Your task to perform on an android device: I need to visit Edinburgh again on oct 21st, so i want to search for a hotel for my stay.
Image 0: 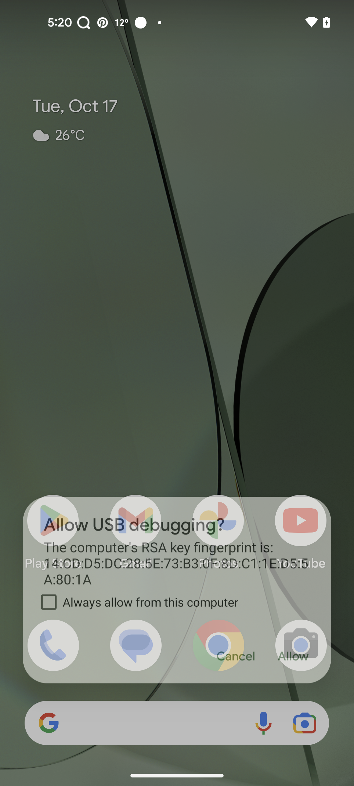
Step 0: wait
Image 1: 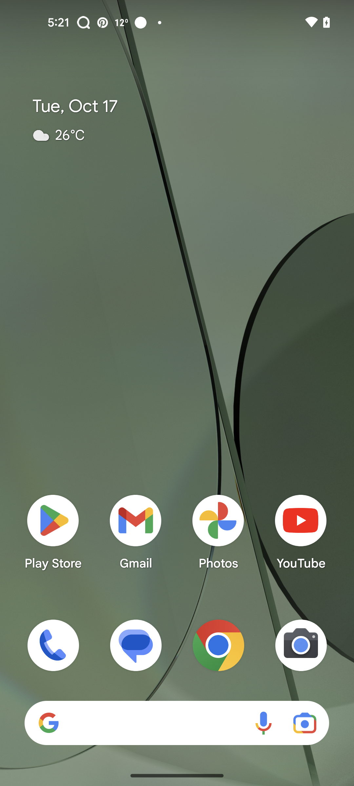
Open booking.com app.
Step 1: open app "Booking.com"
Image 2: 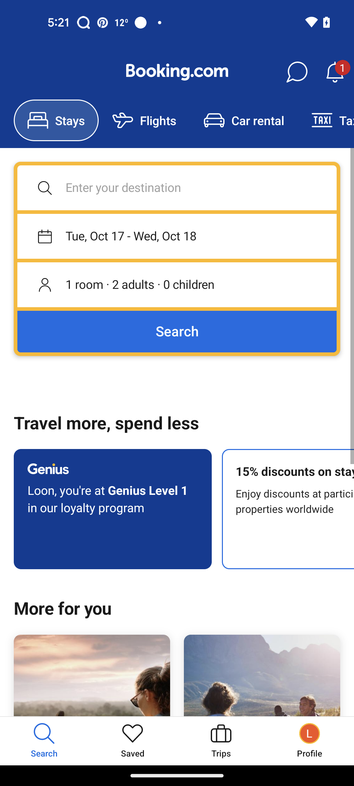
Click on date option.
Step 2: click (177, 236)
Image 3: 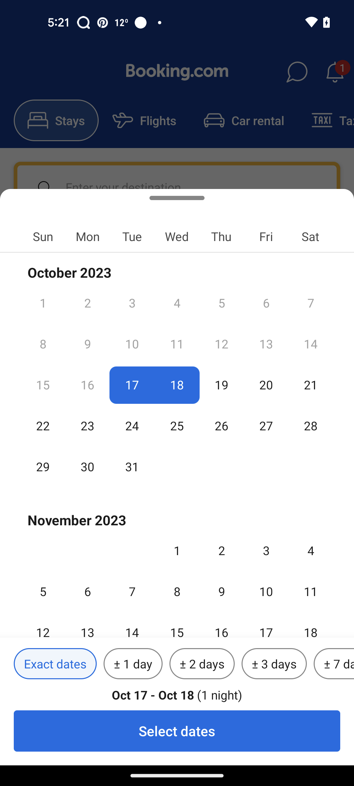
Click on 21.
Step 3: click (310, 378)
Image 4: 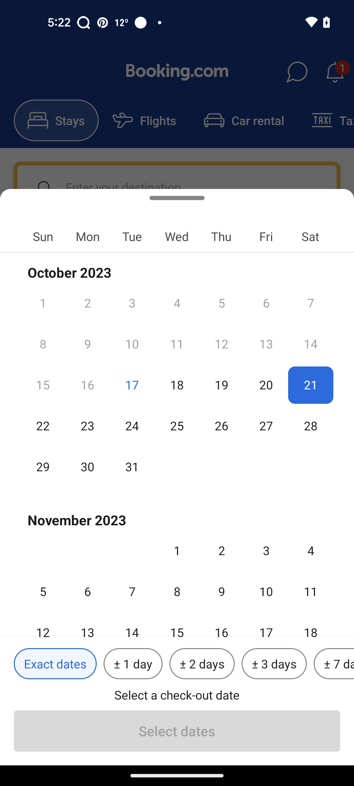
Click on 22 as check-out date.
Step 4: click (43, 416)
Image 5: 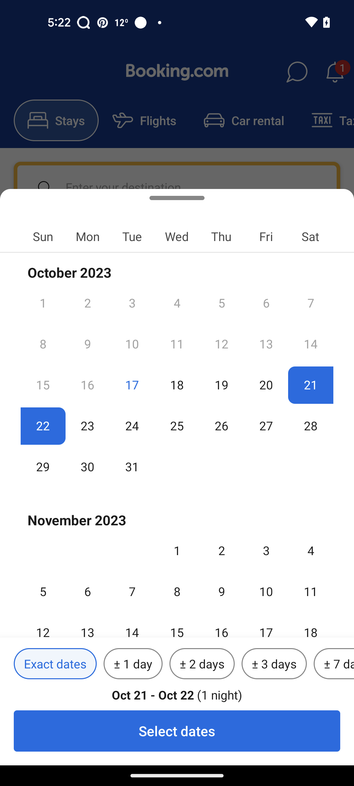
Click on select dates option on the bottom of the screen.
Step 5: click (177, 731)
Image 6: 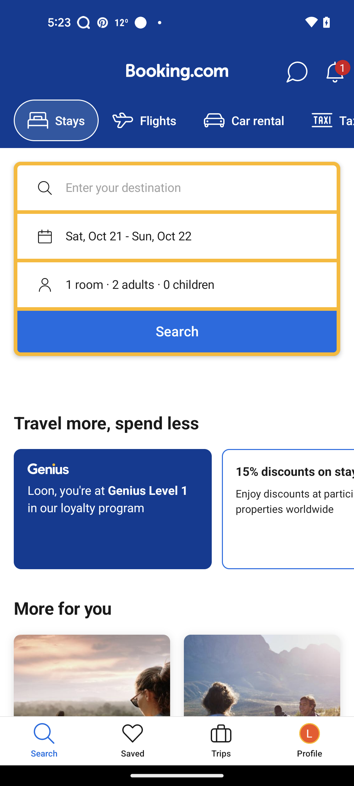
Click on enter your destination text box.
Step 6: click (177, 188)
Image 7: 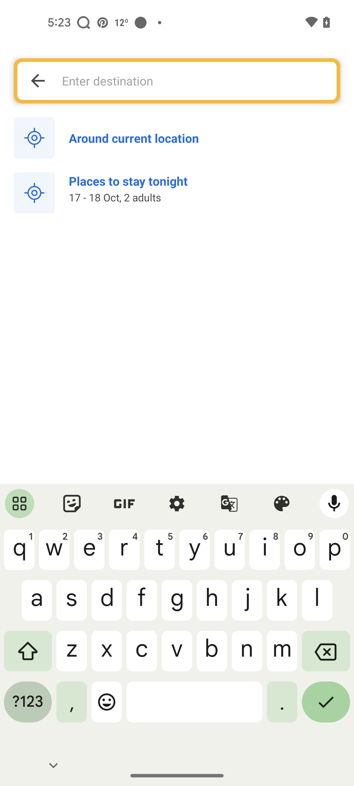
Enter Edinburgh in text box.
Step 7: type "Edinburgh"
Image 8: 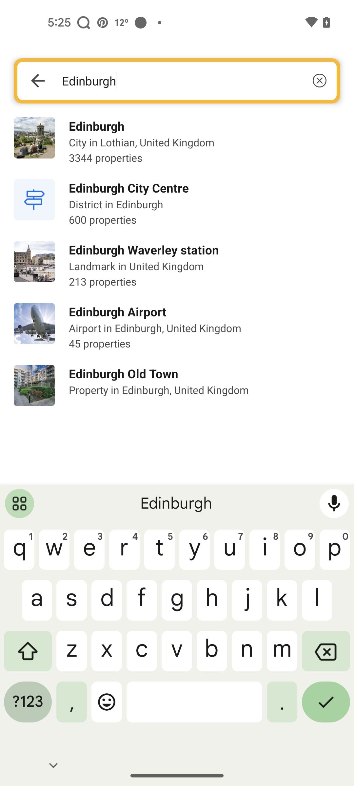
Click on the first option.
Step 8: click (97, 126)
Image 9: 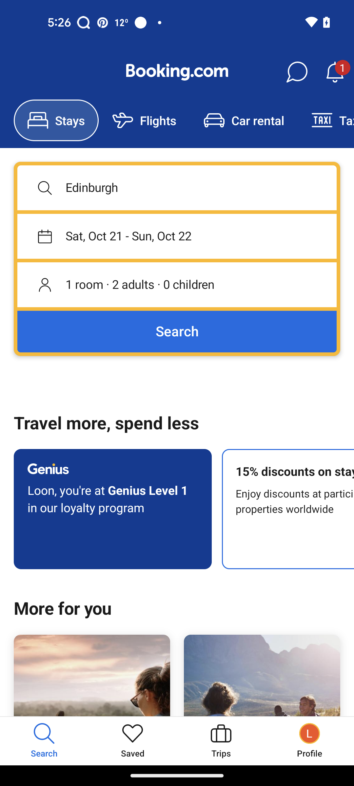
Click on search button.
Step 9: click (177, 331)